Your task to perform on an android device: To help me make the best choice, I would like to read reviews of the 48V cordless drill set on the Alibaba.com app.
Image 0: 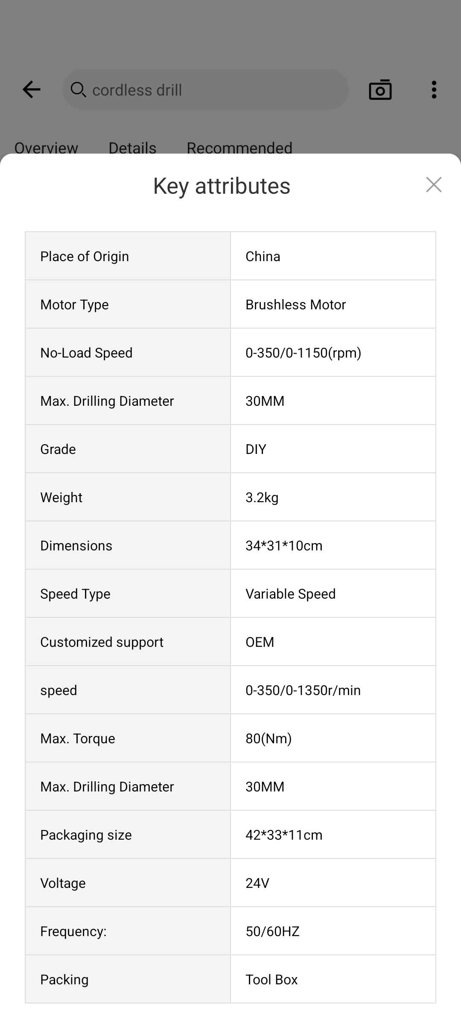
Click on the cross icon to close this table
Step 0: click (429, 183)
Image 1: 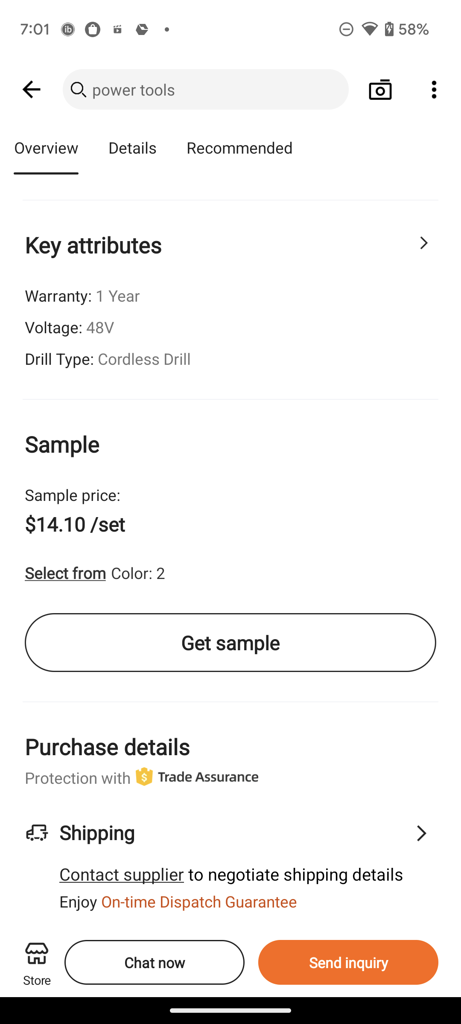
swipe up for reviews
Step 1: scroll down
Image 2: 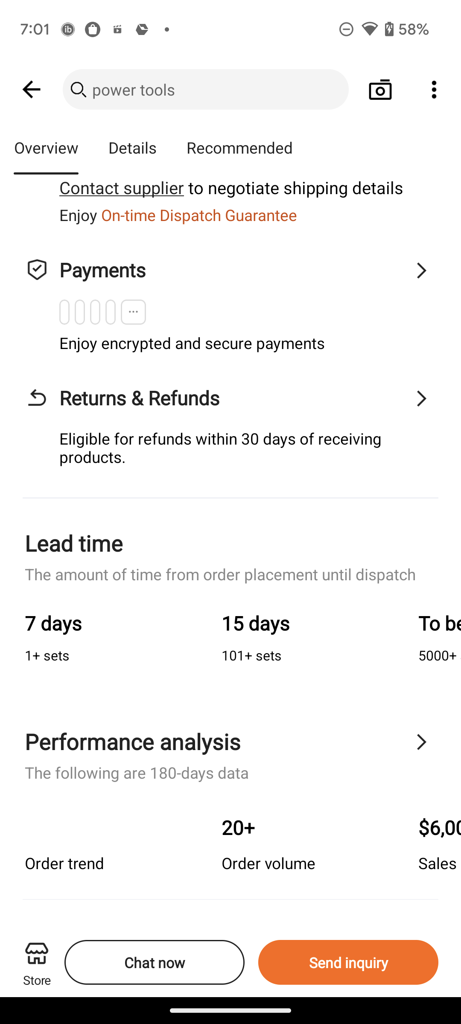
swipe up for reviews
Step 2: scroll down
Image 3: 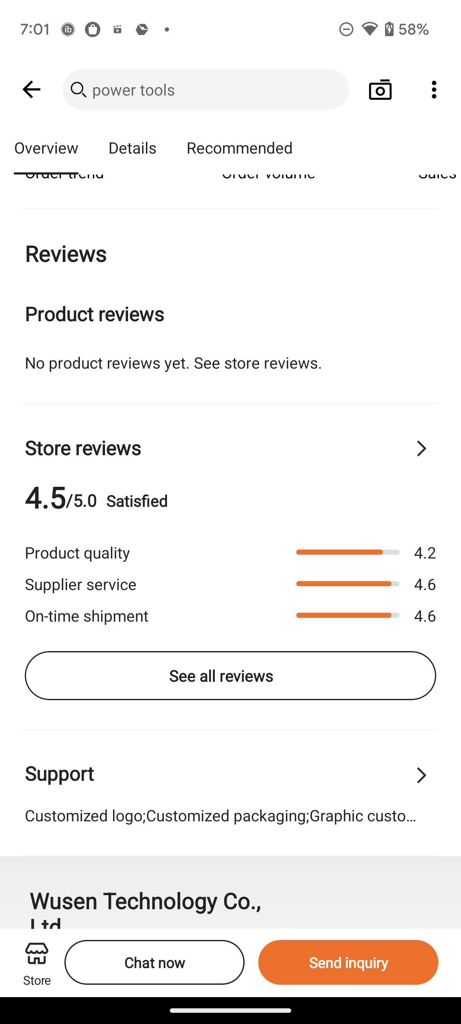
Click on see all reviews option
Step 3: click (221, 675)
Image 4: 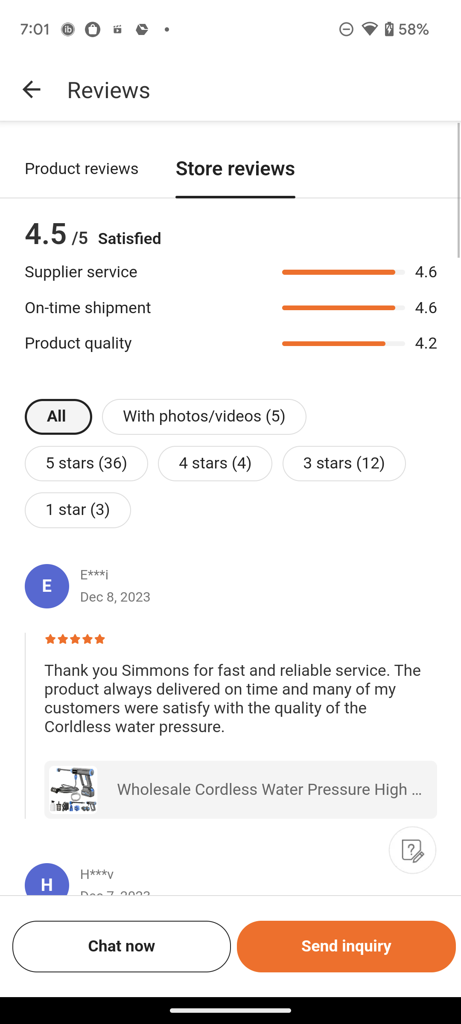
swipe up to read reviews
Step 4: scroll down